Your task to perform on an android device: In the Kayak app, I need to plan the Itinerary for the Trip to Honolulu from Jan. 29, 2024. 
Image 0: 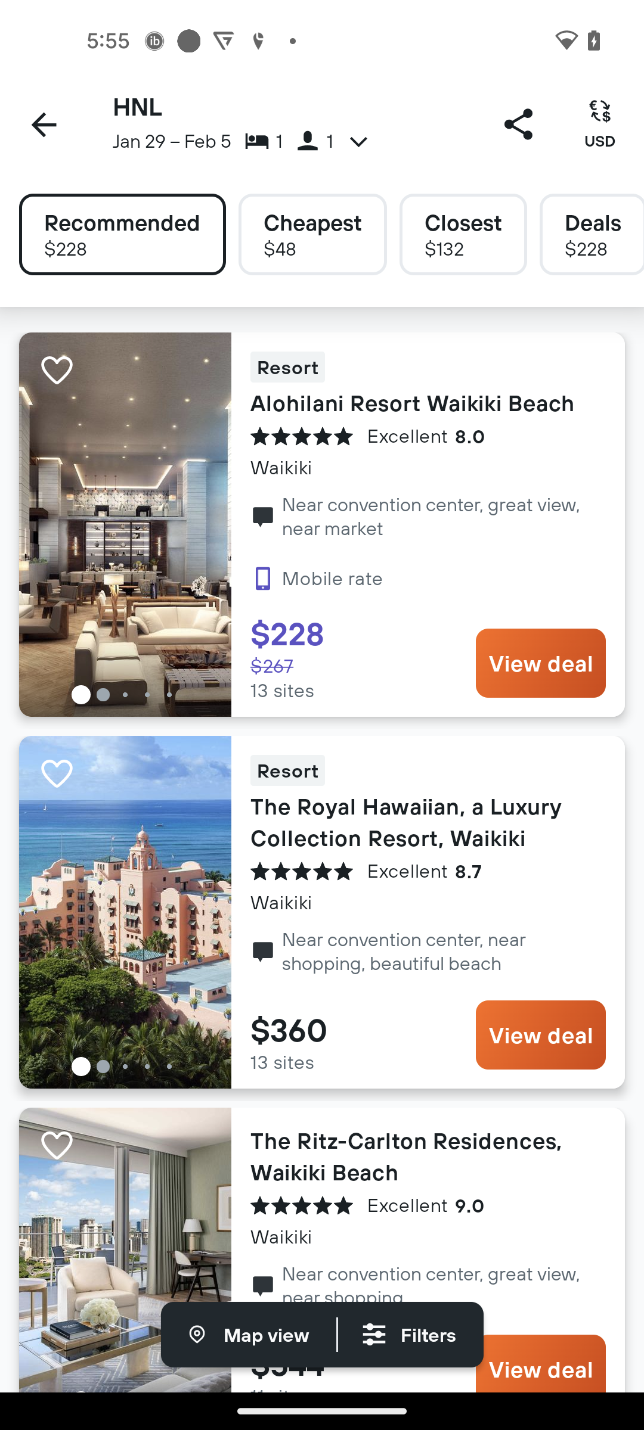
Go back to the previews page
Step 0: press back button
Image 1: 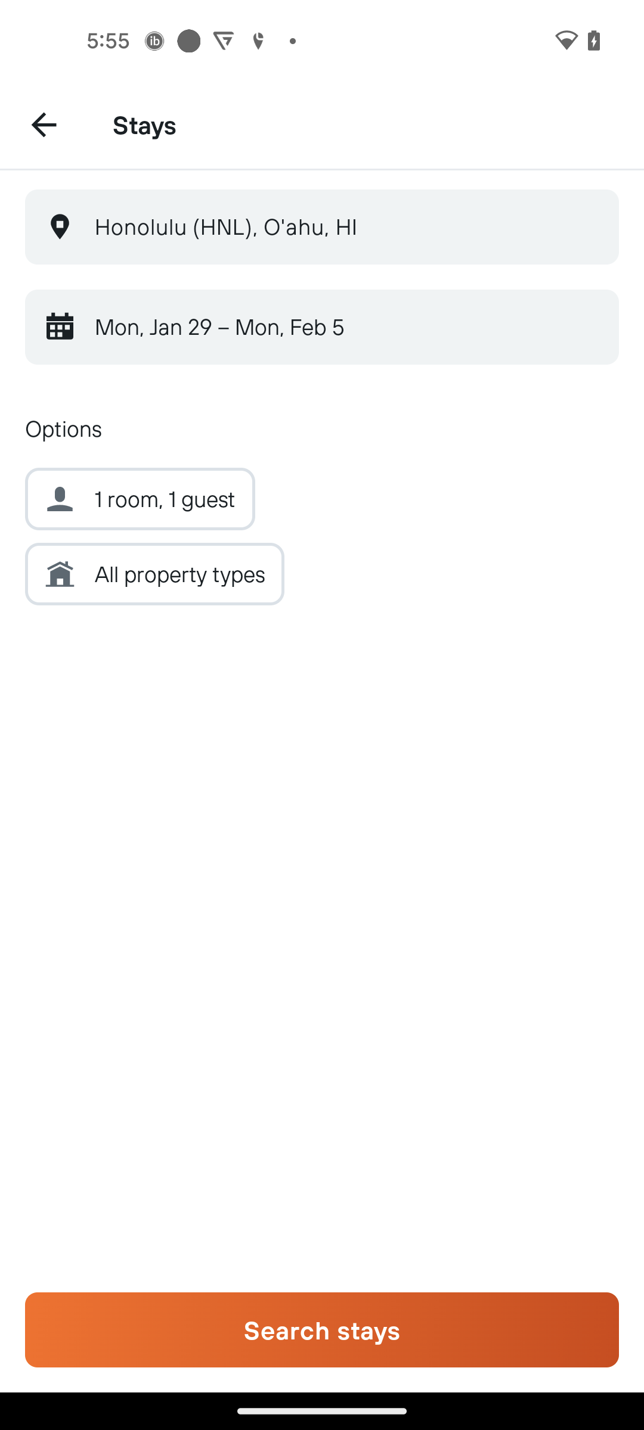
Go back to the previews page
Step 1: press back button
Image 2: 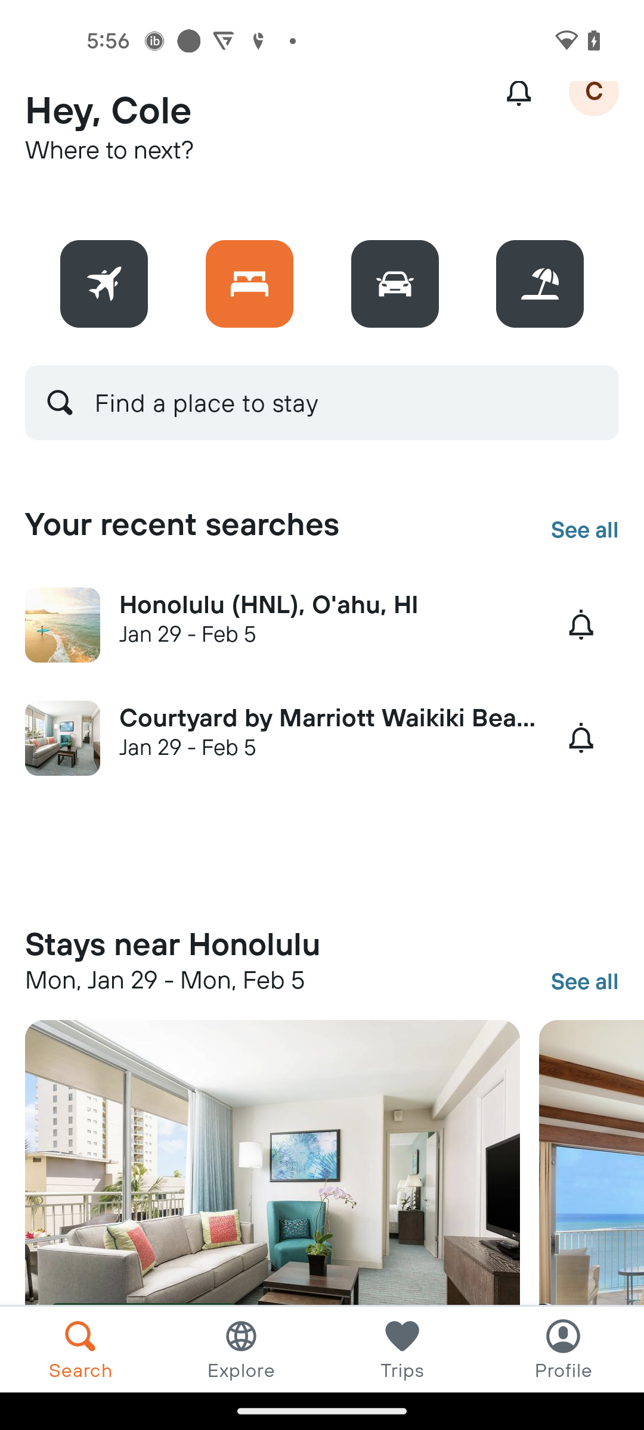
Go to the Trips tab
Step 2: click (402, 1348)
Image 3: 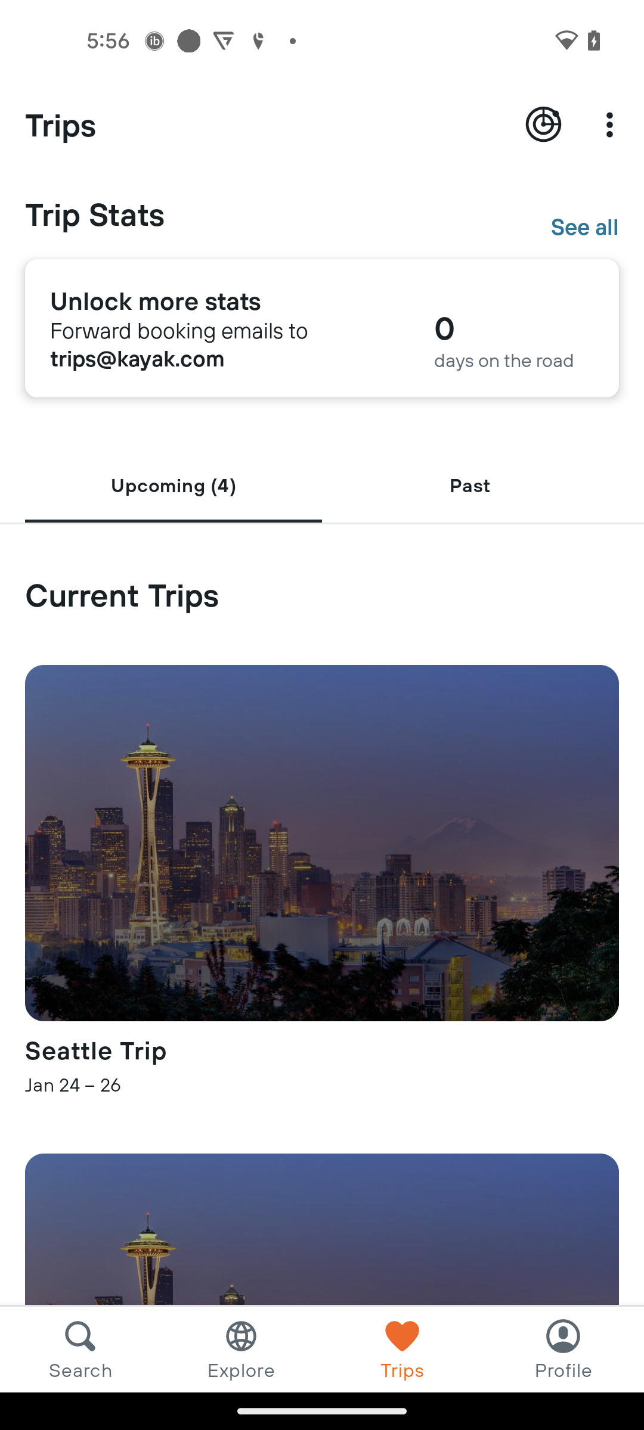
Click on the More icon
Step 3: click (612, 125)
Image 4: 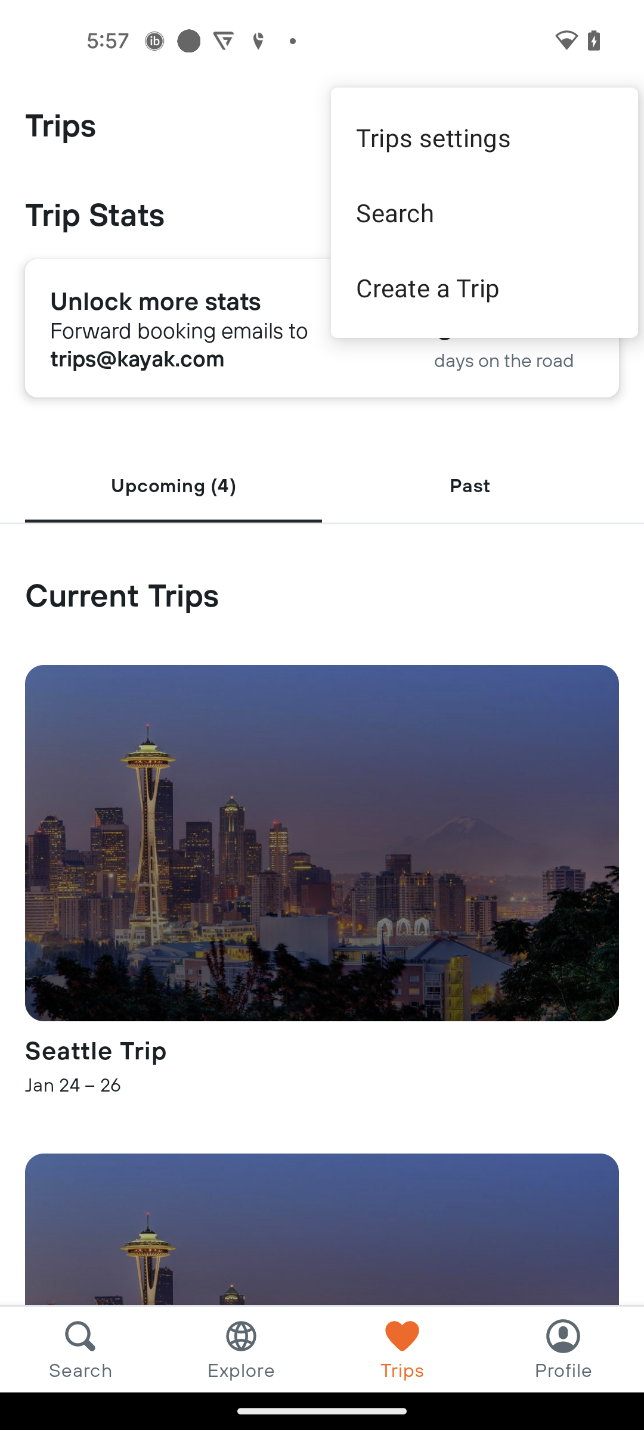
Click on the create a trip option
Step 4: click (484, 287)
Image 5: 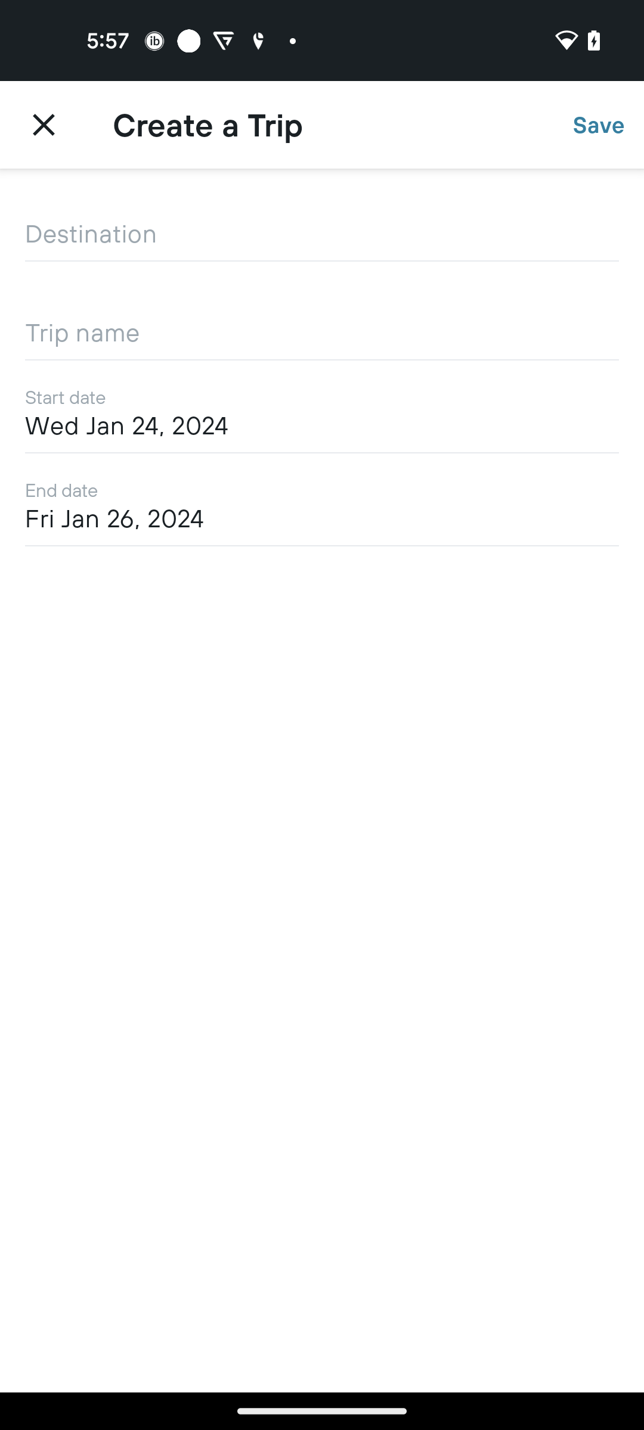
Click on the Destination text bar
Step 5: click (322, 236)
Image 6: 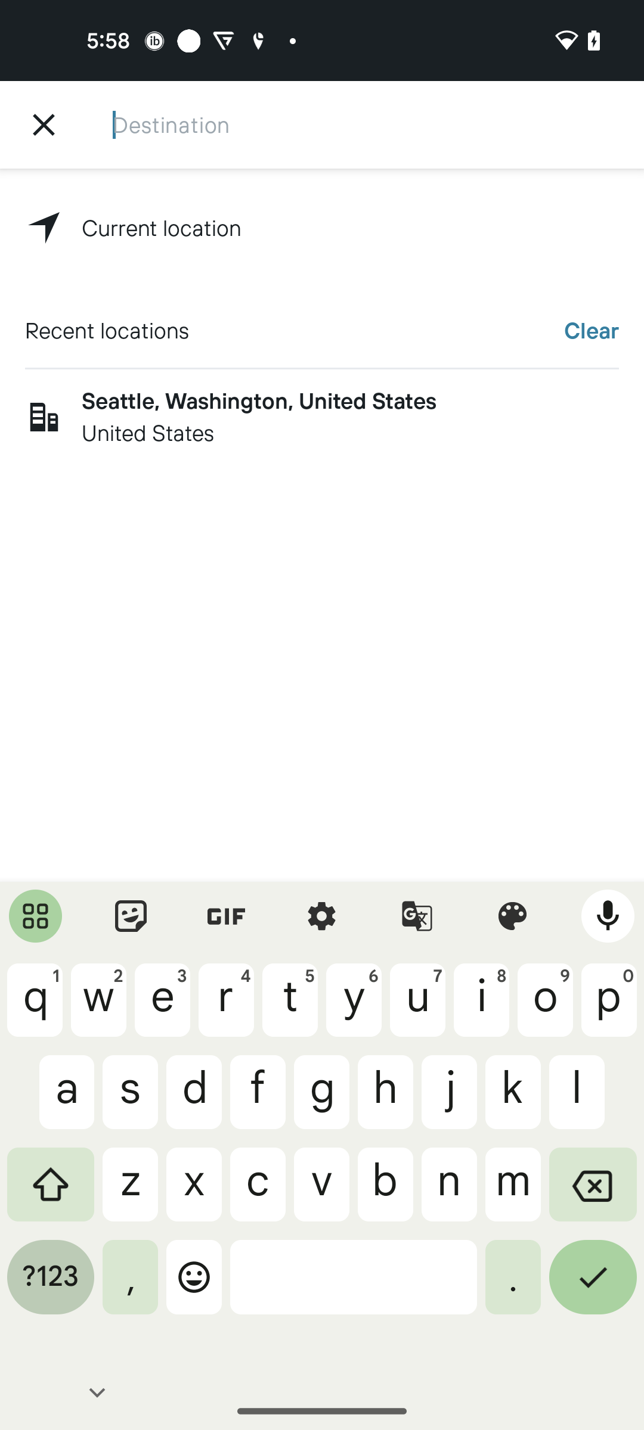
Search for Honolulu
Step 6: type "Honolulu"
Image 7: 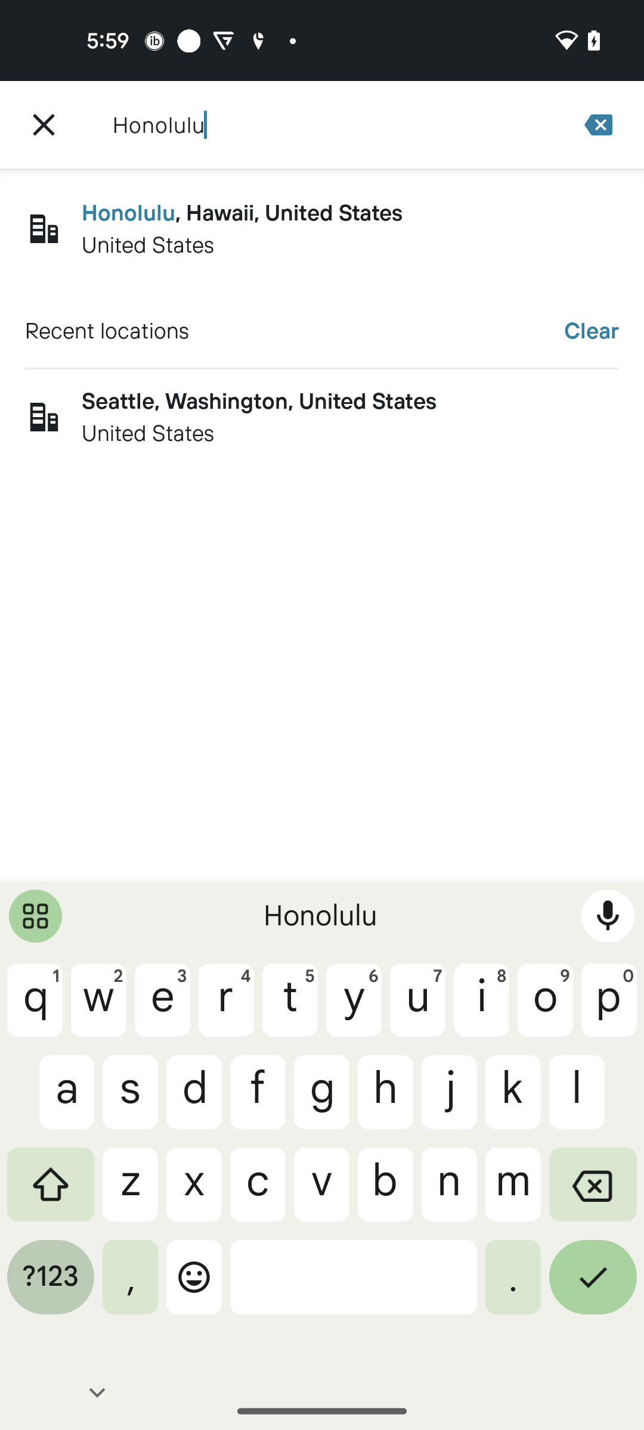
Click on the first search suggestion
Step 7: click (350, 212)
Image 8: 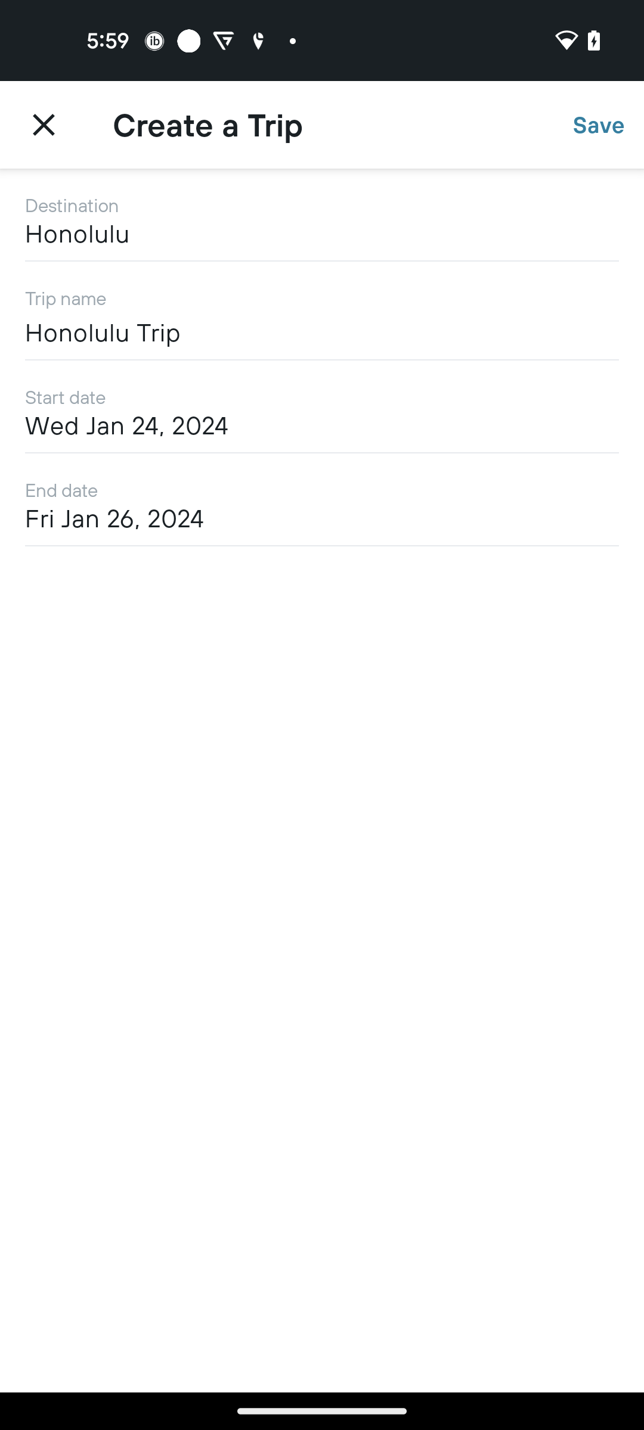
Click on the Save option
Step 8: click (599, 125)
Image 9: 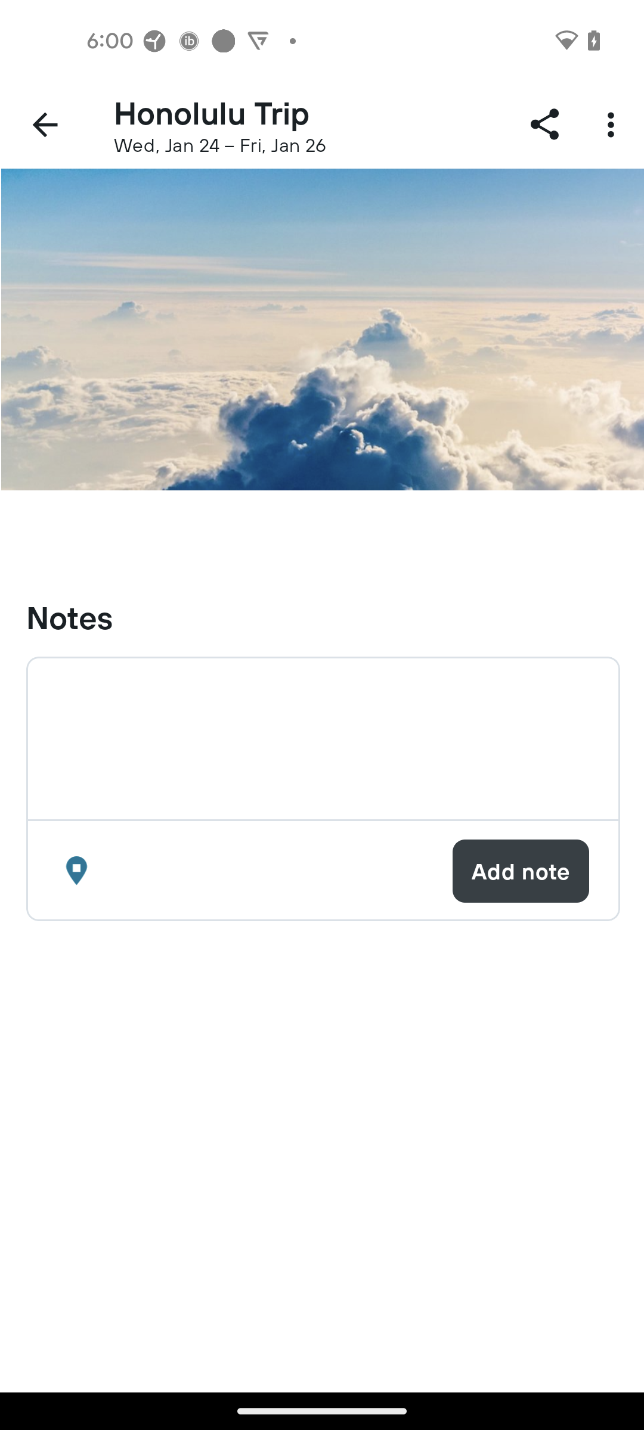
Click on the more icon
Step 9: click (591, 125)
Image 10: 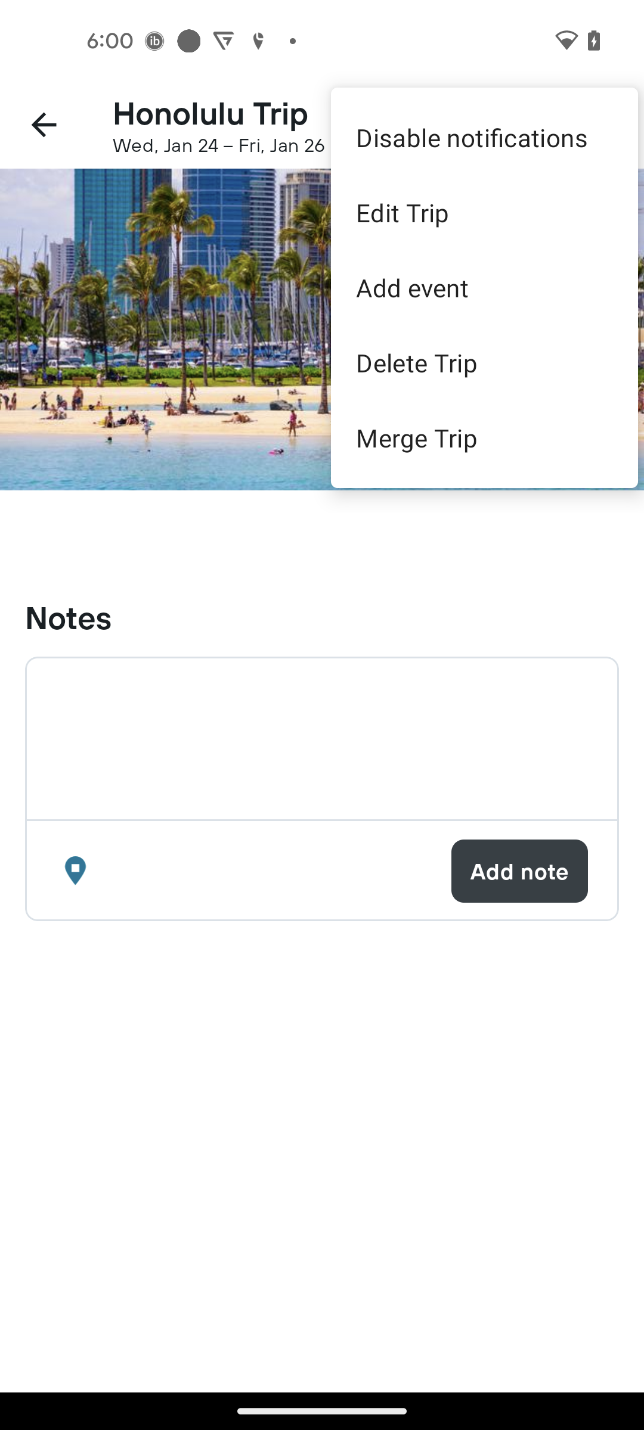
Click on the Add event option
Step 10: click (484, 287)
Image 12: 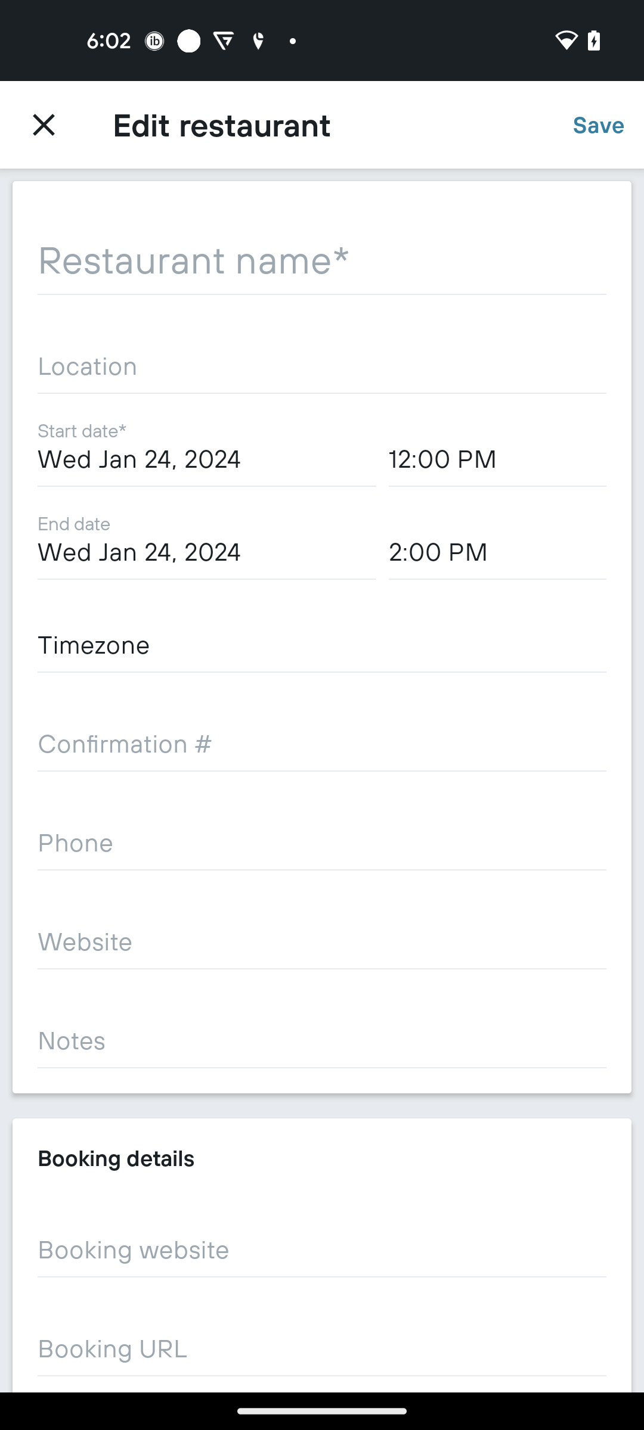
Click on the Restaurants option
Step 12: press back button